Your task to perform on an android device: Open the weather & Radar app and set your current location to get current weather conditions and forecasts.
Image 0: 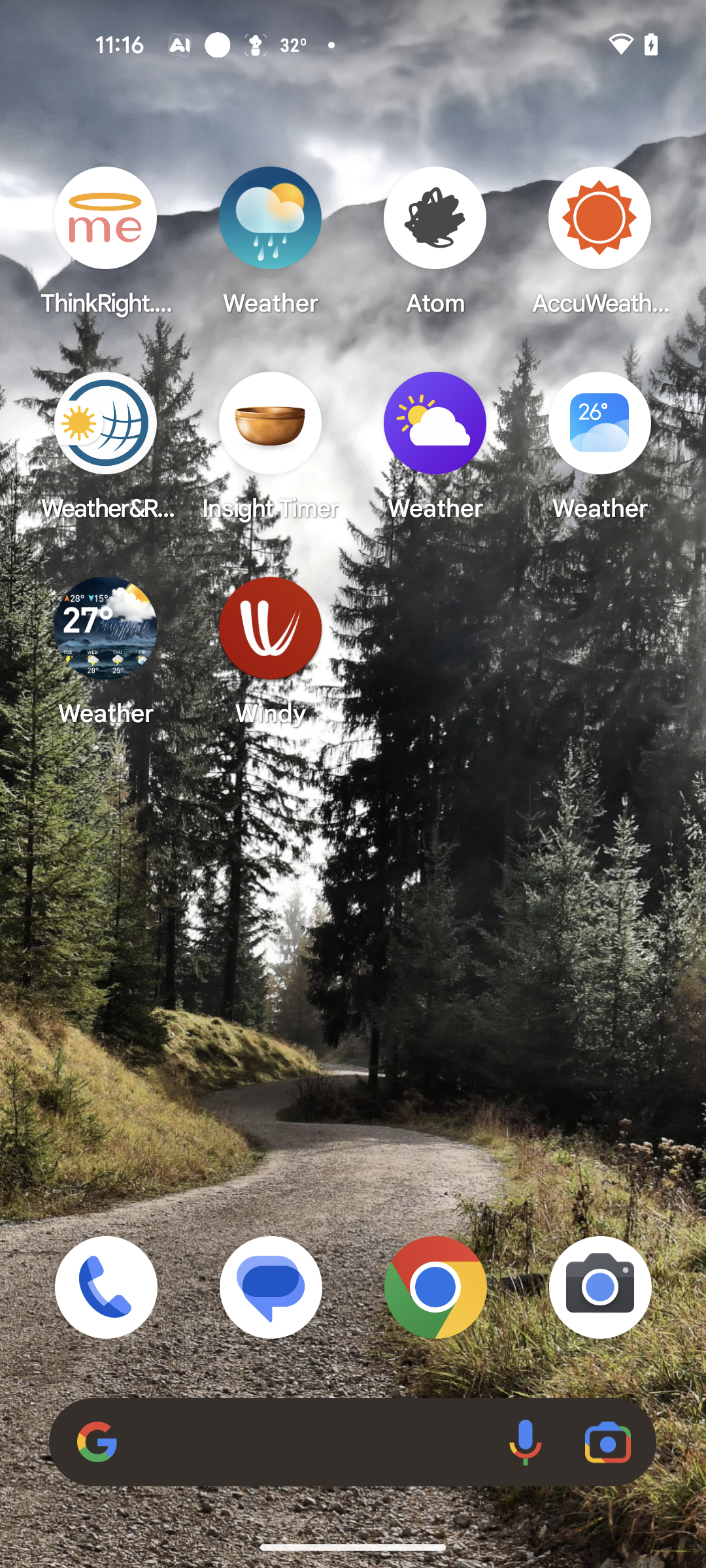
Step 0: open app "Weather&Radar"
Image 1: 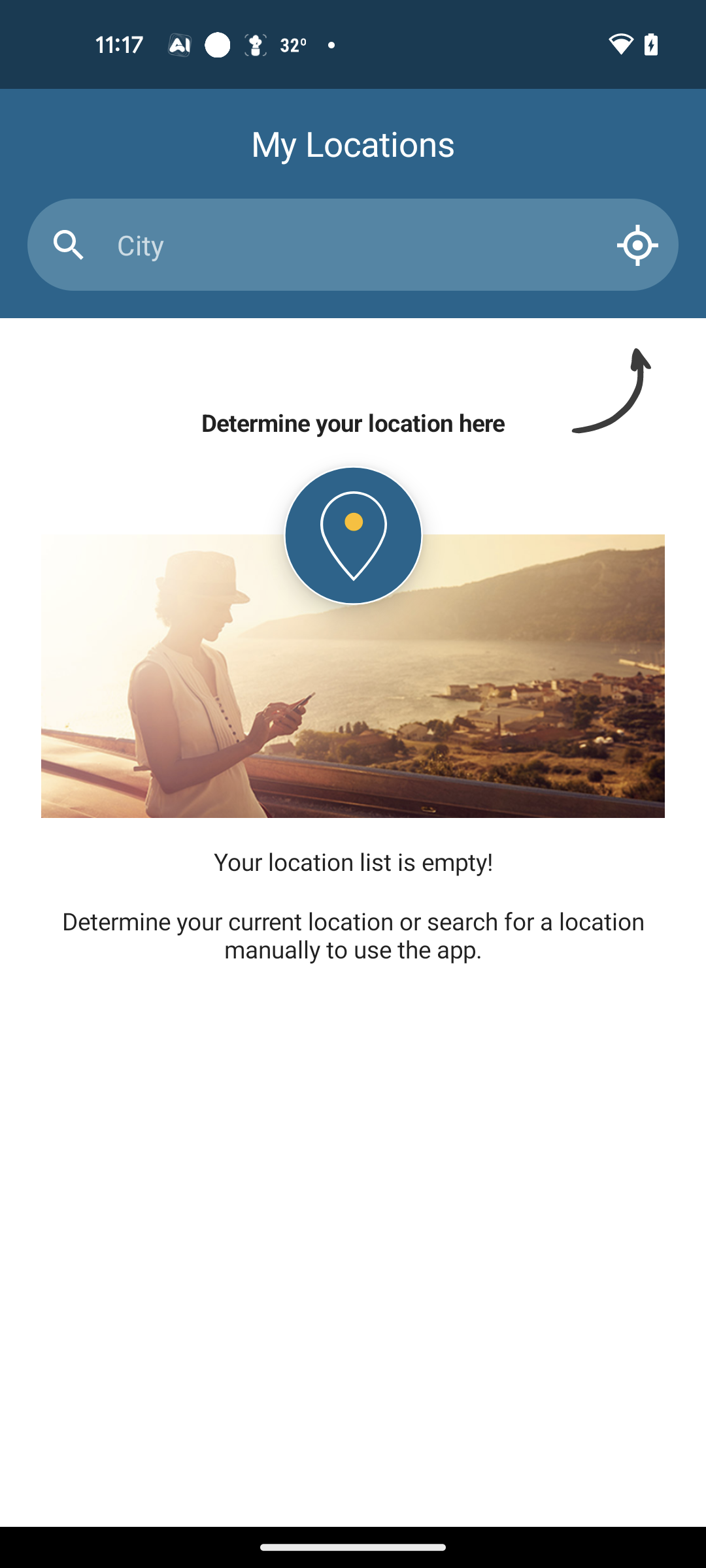
Click on the location icon.
Step 1: click (637, 245)
Image 2: 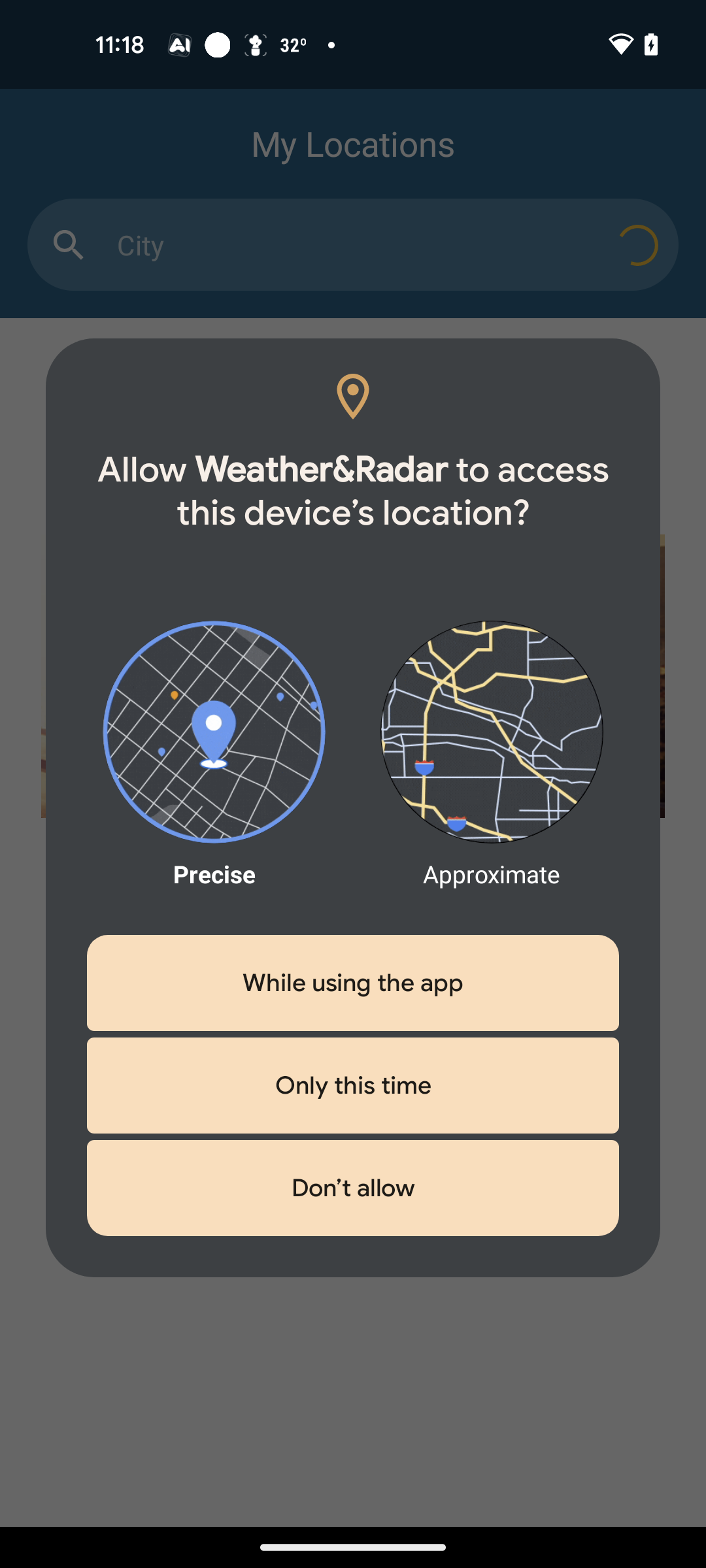
Click on the while using this app on the popup window.
Step 2: click (353, 983)
Image 3: 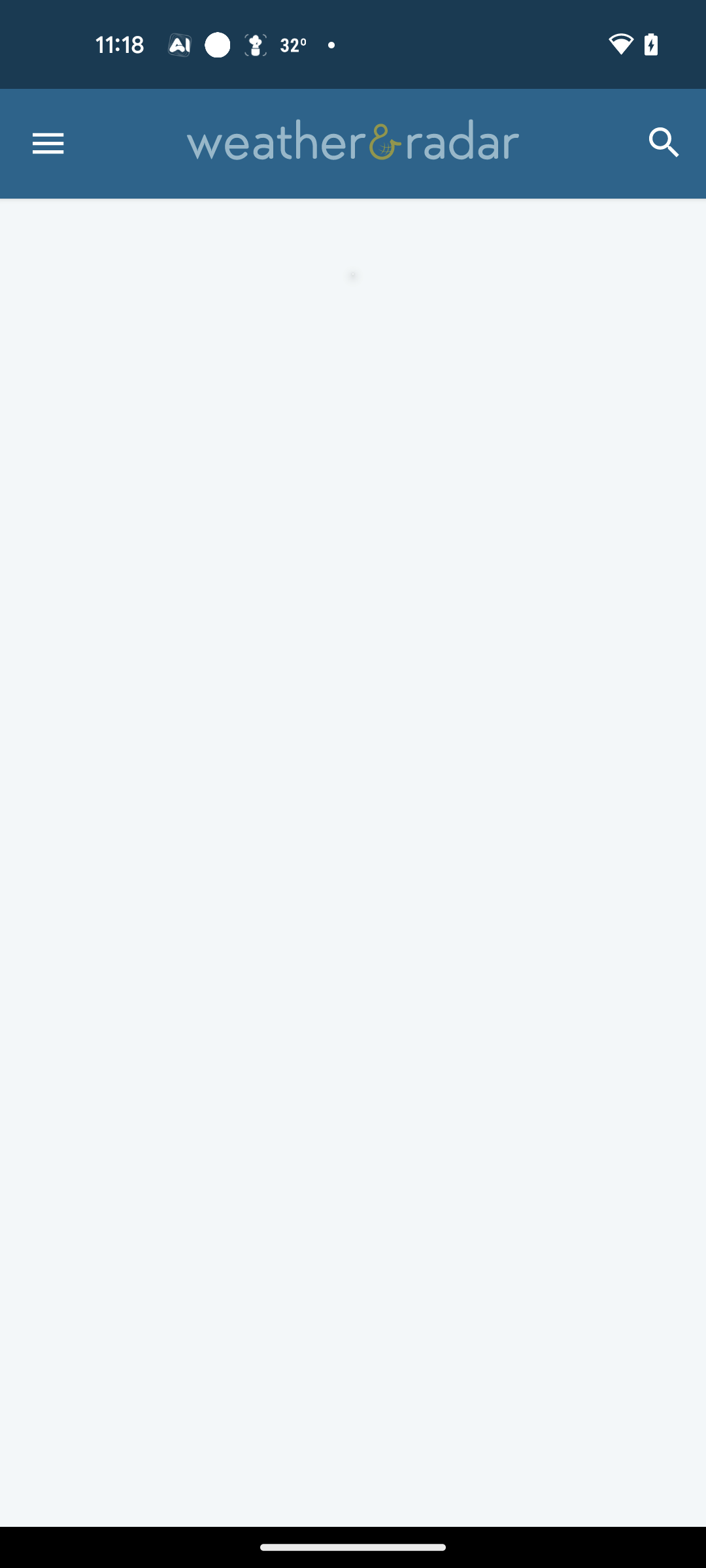
Click on the while using this app on the popup window.
Step 3: wait